Your task to perform on an android device: Open the TuneIn Radio app and search for the Cafe Radio 1.FM radio station
Image 0: 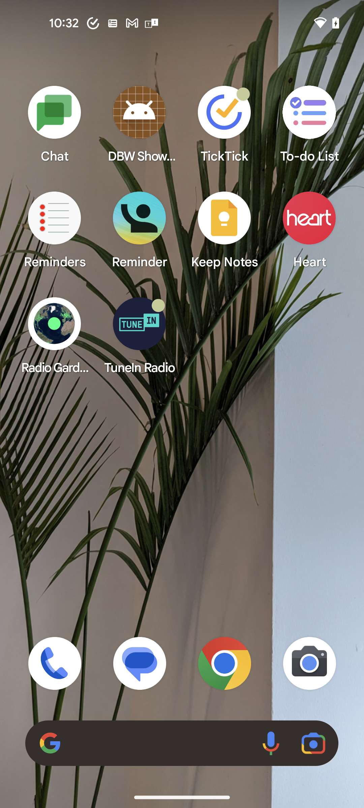
Open the TuneIn radio app
Step 0: open app "TuneIn Radio"
Image 1: 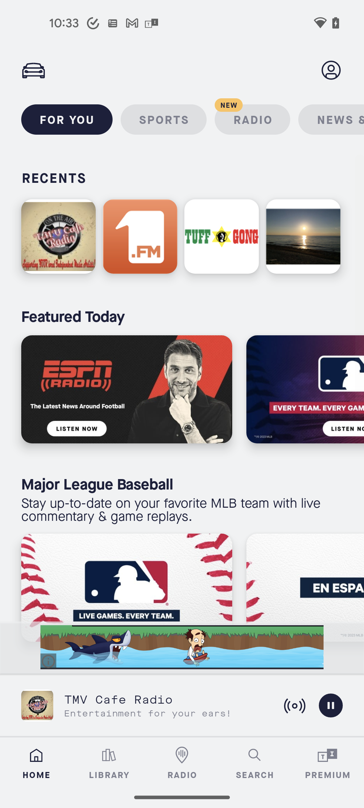
Tap on the search option at the bottom of the screen
Step 1: click (255, 762)
Image 2: 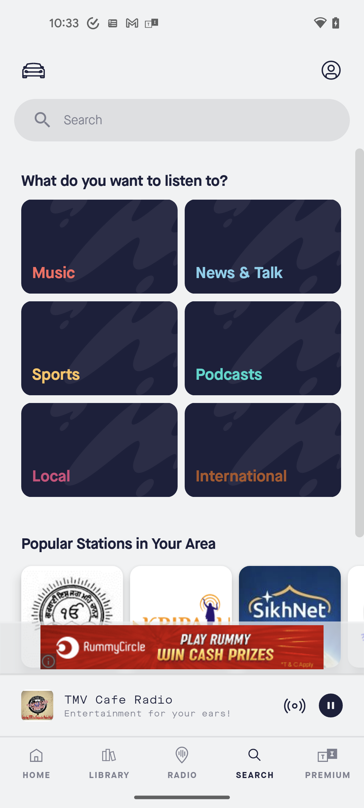
Tap on the search bar at the top of the screen
Step 2: click (200, 120)
Image 3: 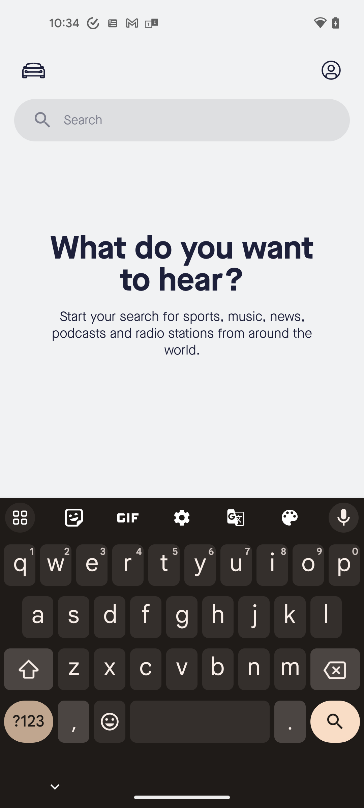
Search for Cafe Radio 1.FM radio station
Step 3: type "Cafe Radio 1.FM"
Image 4: 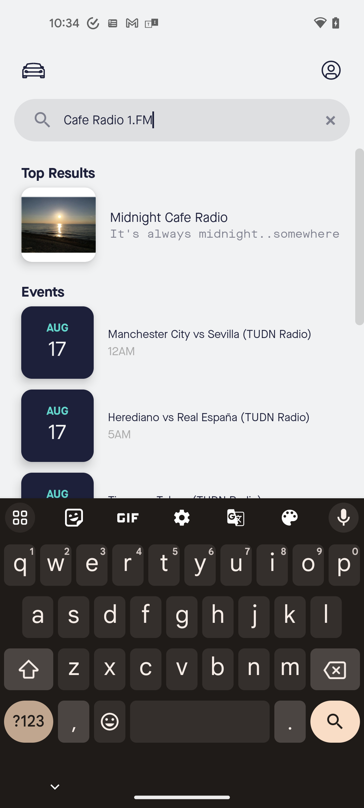
Swipe up to view Cafe Radio 1.FM
Step 4: scroll down
Image 5: 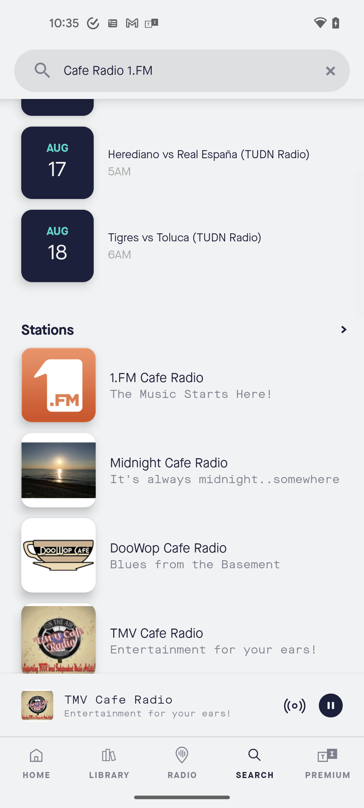
Select the 1.FM Cafe Radio station
Step 5: click (226, 377)
Image 6: 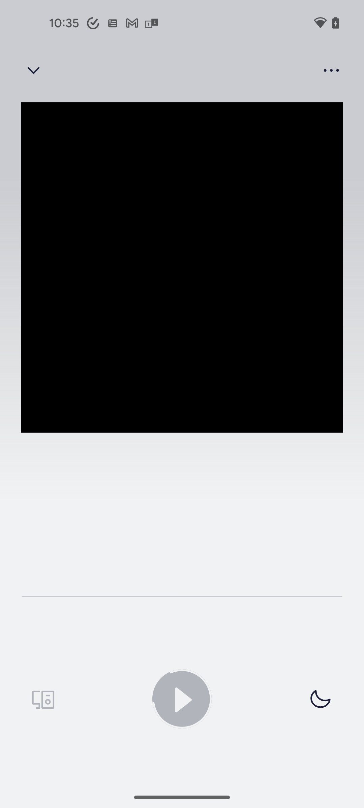
Select the 1.FM Cafe Radio station
Step 6: wait